Your task to perform on an android device: I use the Ajio app to look for shoes with a shoe size of 9.
Image 0: 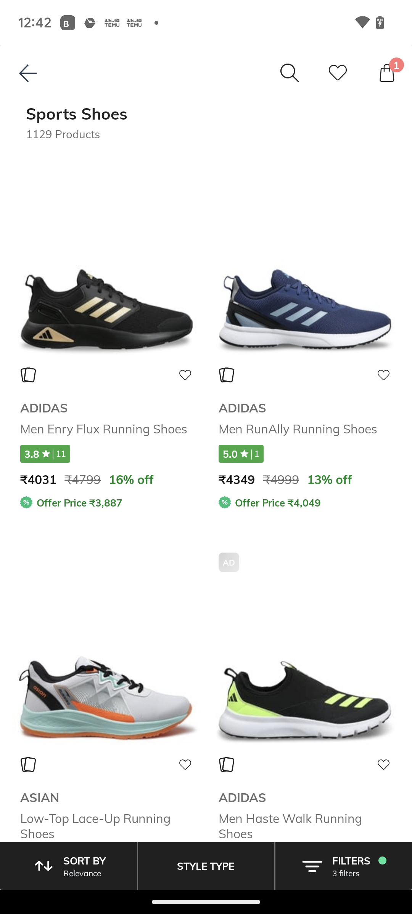
Click on filters at the bottom of the screen.
Step 0: click (330, 858)
Image 1: 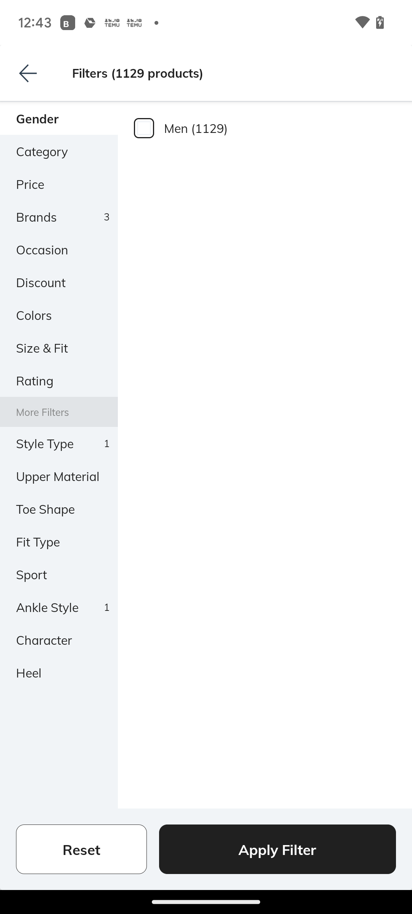
Click on size and fit on the left side of the screen.
Step 1: click (42, 347)
Image 2: 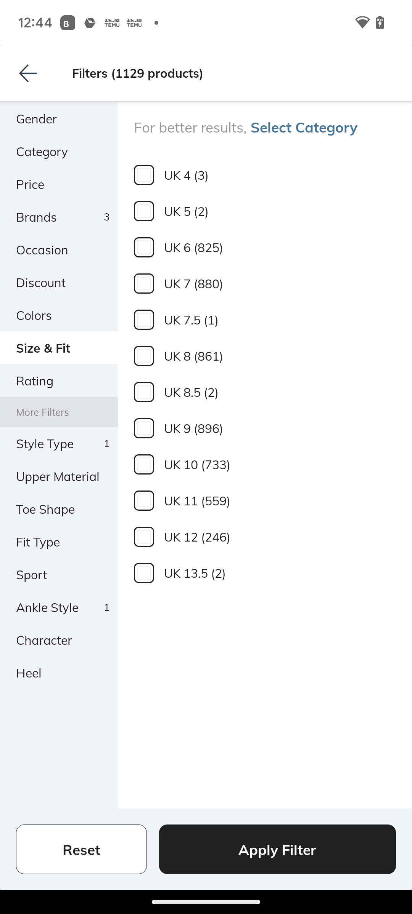
Click on UK 9 in the middle of the screen.
Step 2: click (193, 428)
Image 3: 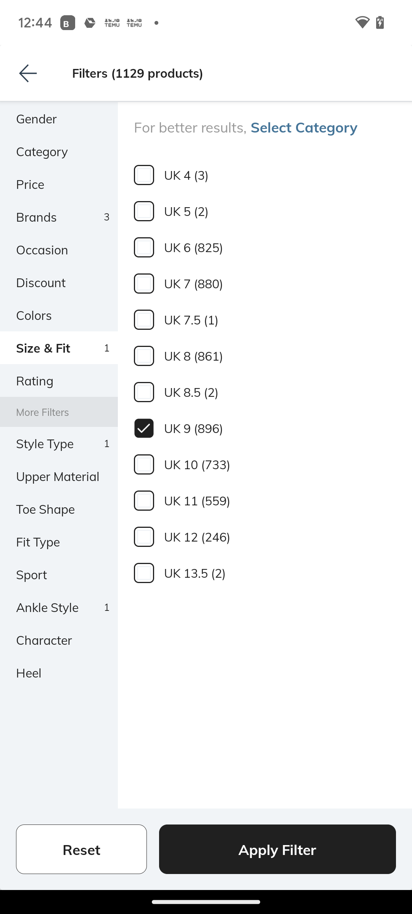
Click on apply filter at the bottom of the screen.
Step 3: click (330, 858)